Your task to perform on an android device: Open the simplilearn app and practice skills with exercises and games.
Image 0: 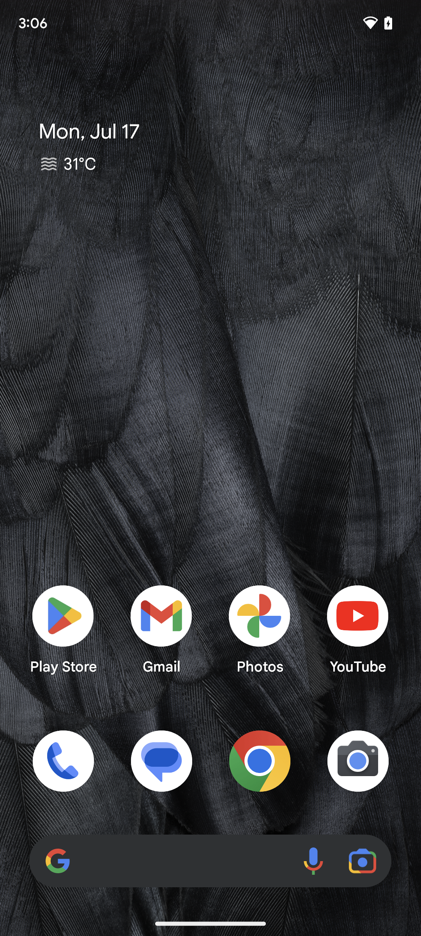
open the simplilearn app
Step 0: open app "Simplilearn"
Image 1: 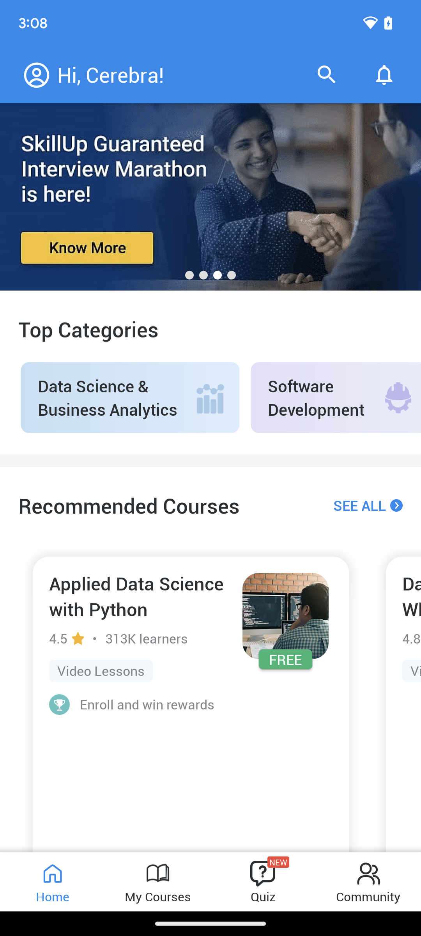
Click on My Course Present at the bottom of the screen.
Step 1: click (158, 881)
Image 2: 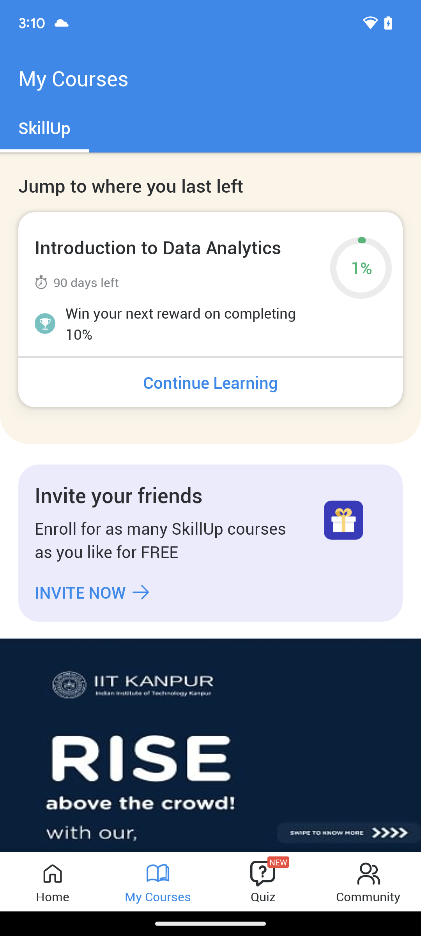
Click on the quiz presented at the bottom of the screen.
Step 2: click (158, 881)
Image 3: 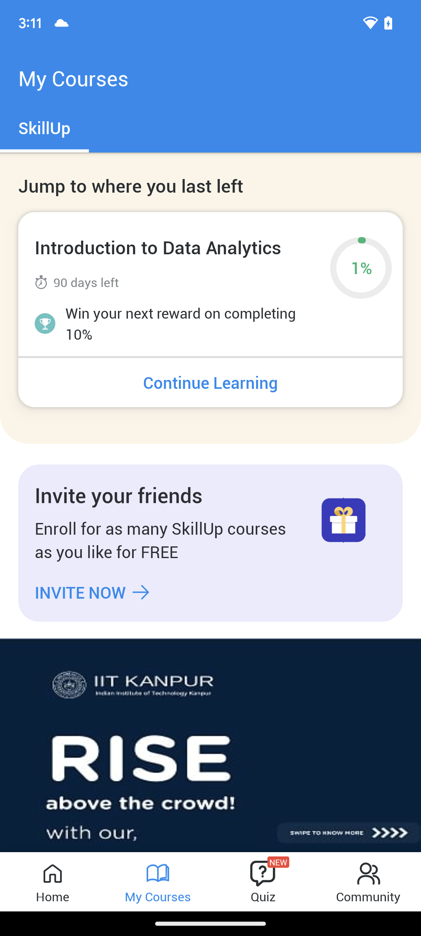
Click on the quiz presented at the bottom of the screen.
Step 3: click (263, 881)
Image 4: 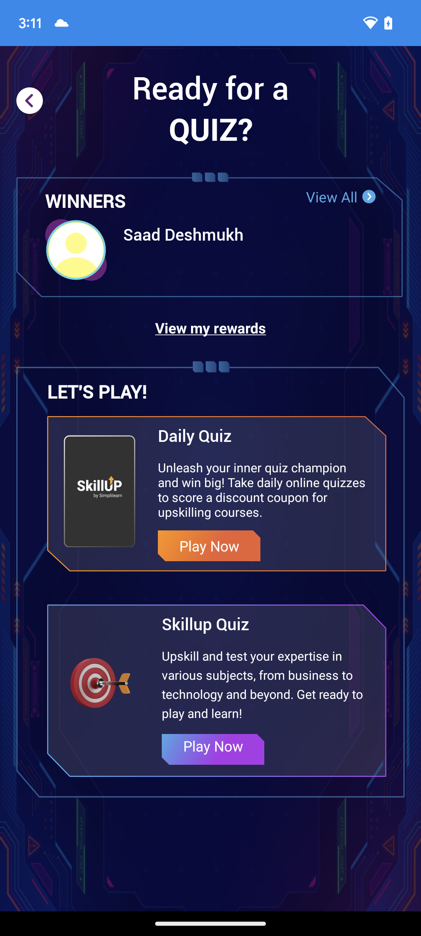
Go to the skill-up quiz.
Step 4: click (213, 751)